Your task to perform on an android device: In the Google Maps app, I'd want to see the walking directions from my residence to Little Beet.
Image 0: 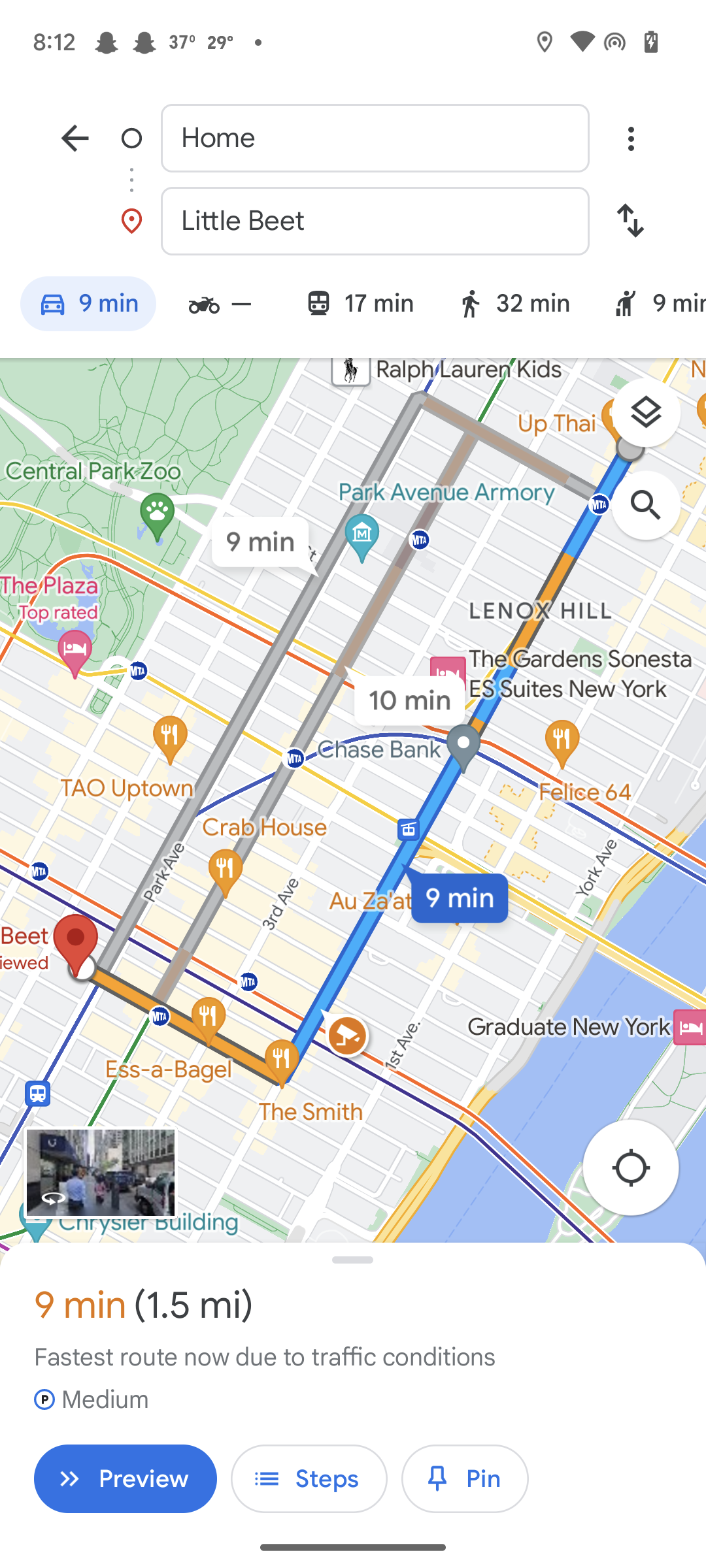
Click on the walking direction tab
Step 0: click (533, 303)